Your task to perform on an android device: Add Richard's email address, Richardwegnar@gmail.com, to his Contact on the Contacts app.
Image 0: 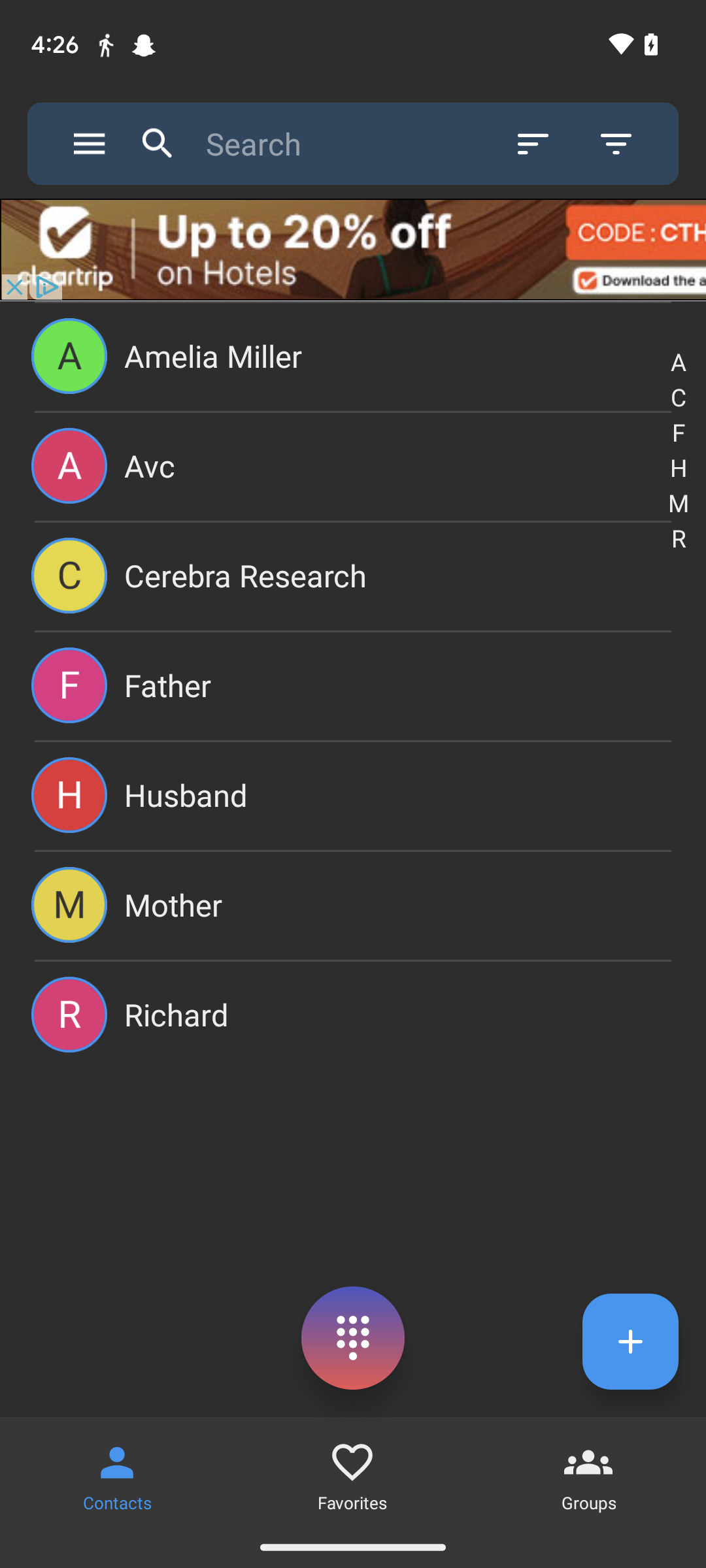
Click on the contact name Richard.
Step 0: click (394, 1014)
Image 1: 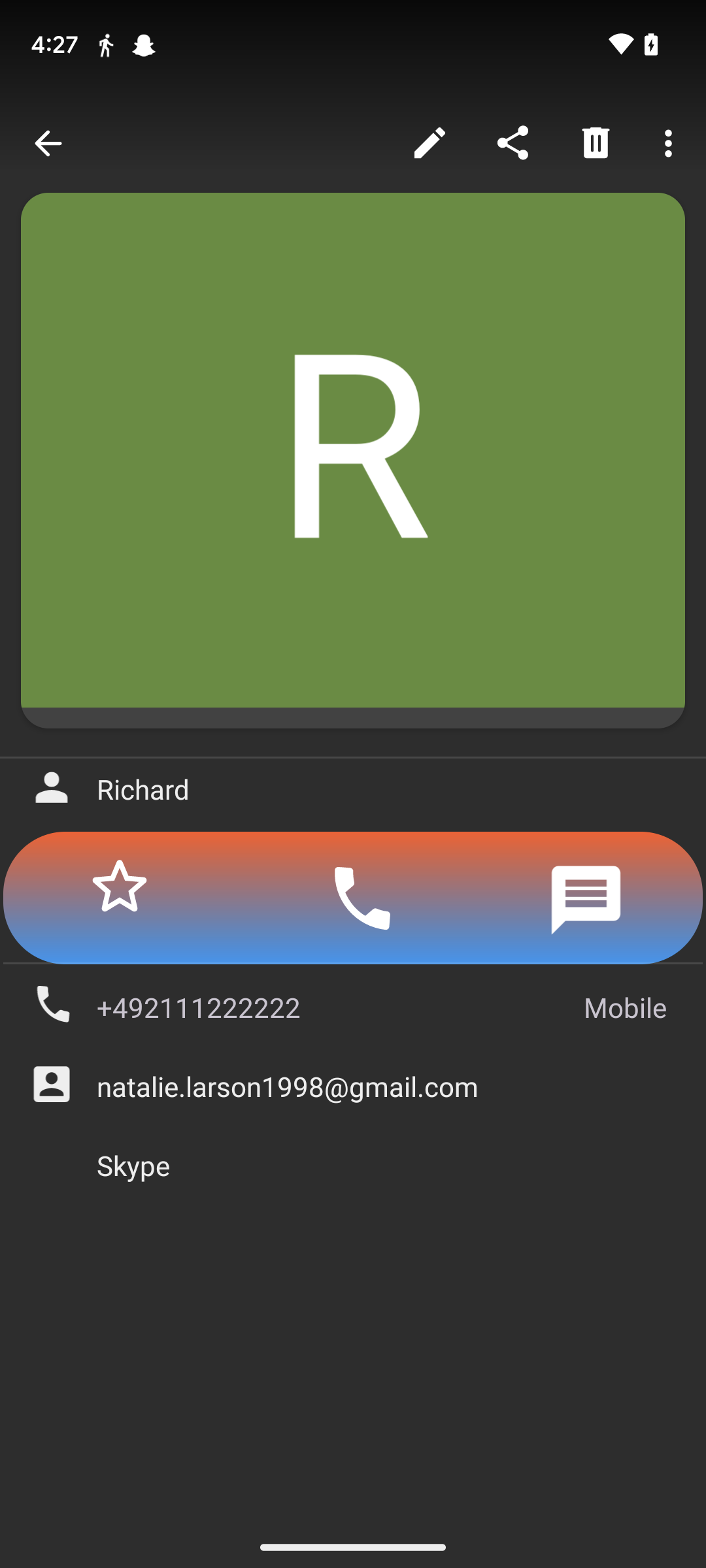
Click on the edit icon at the top of the screen.
Step 1: click (429, 142)
Image 2: 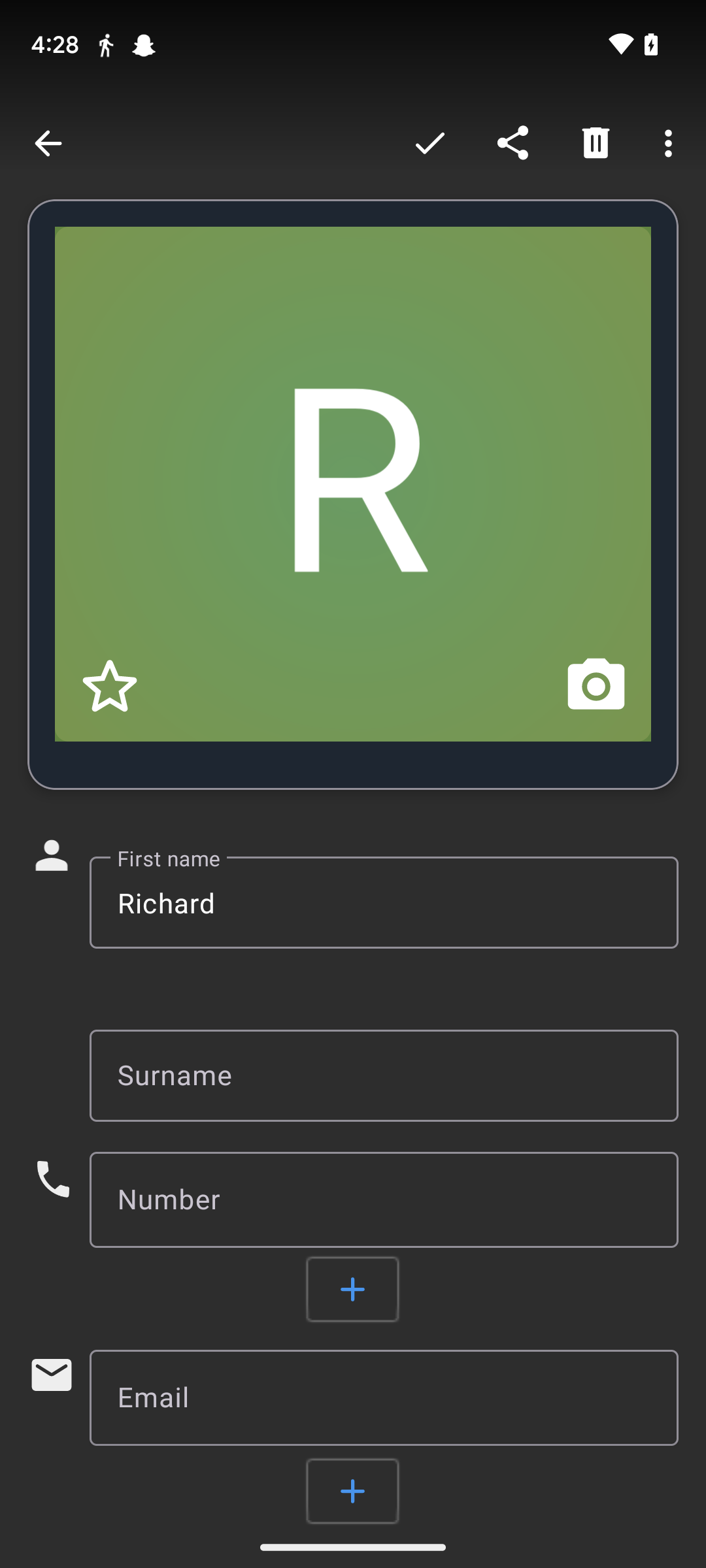
Click on the edit icon at the top of the screen.
Step 2: wait
Image 3: 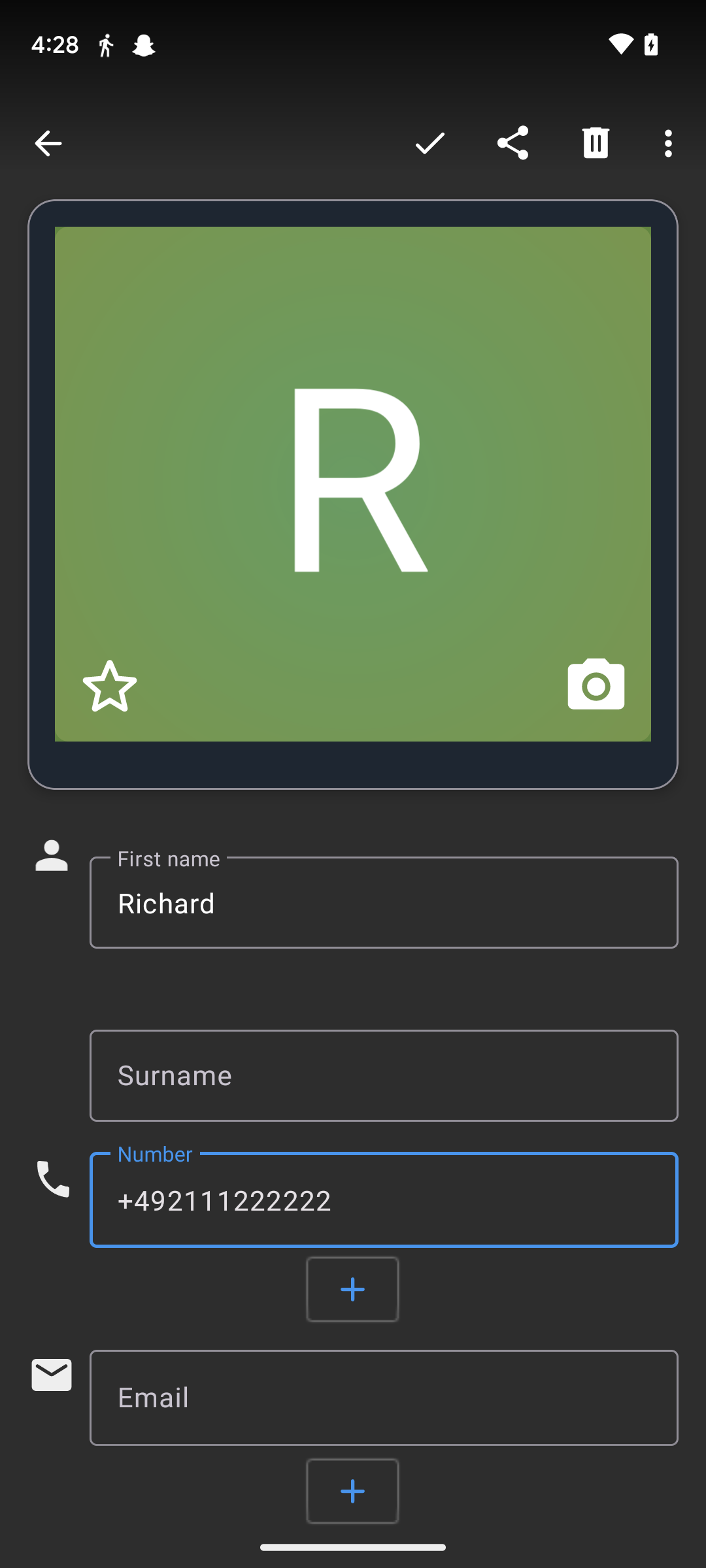
Click on the Email tab.
Step 3: click (384, 1397)
Image 4: 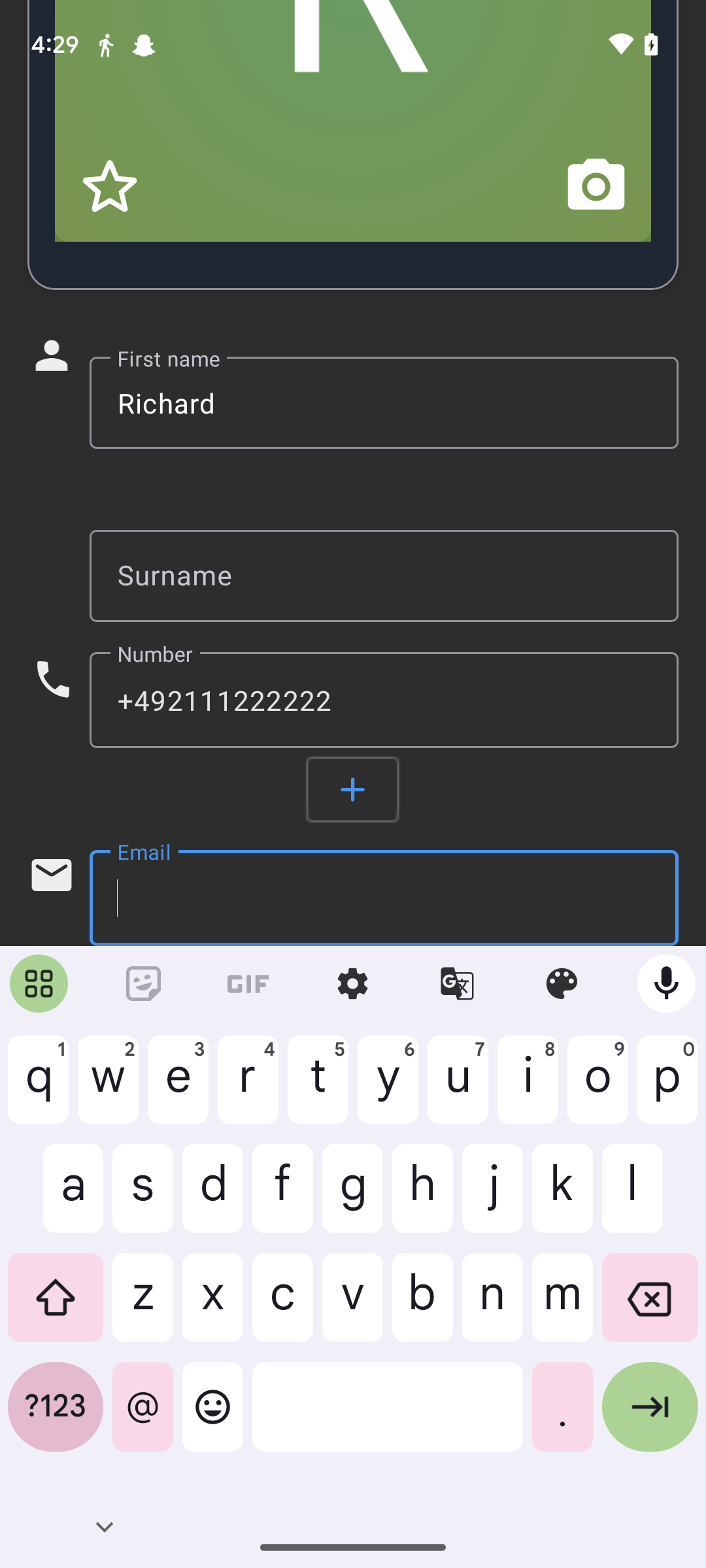
Type in Richardwegnar@gmail.com.
Step 4: type "Richardwegnar@gmail.com"
Image 5: 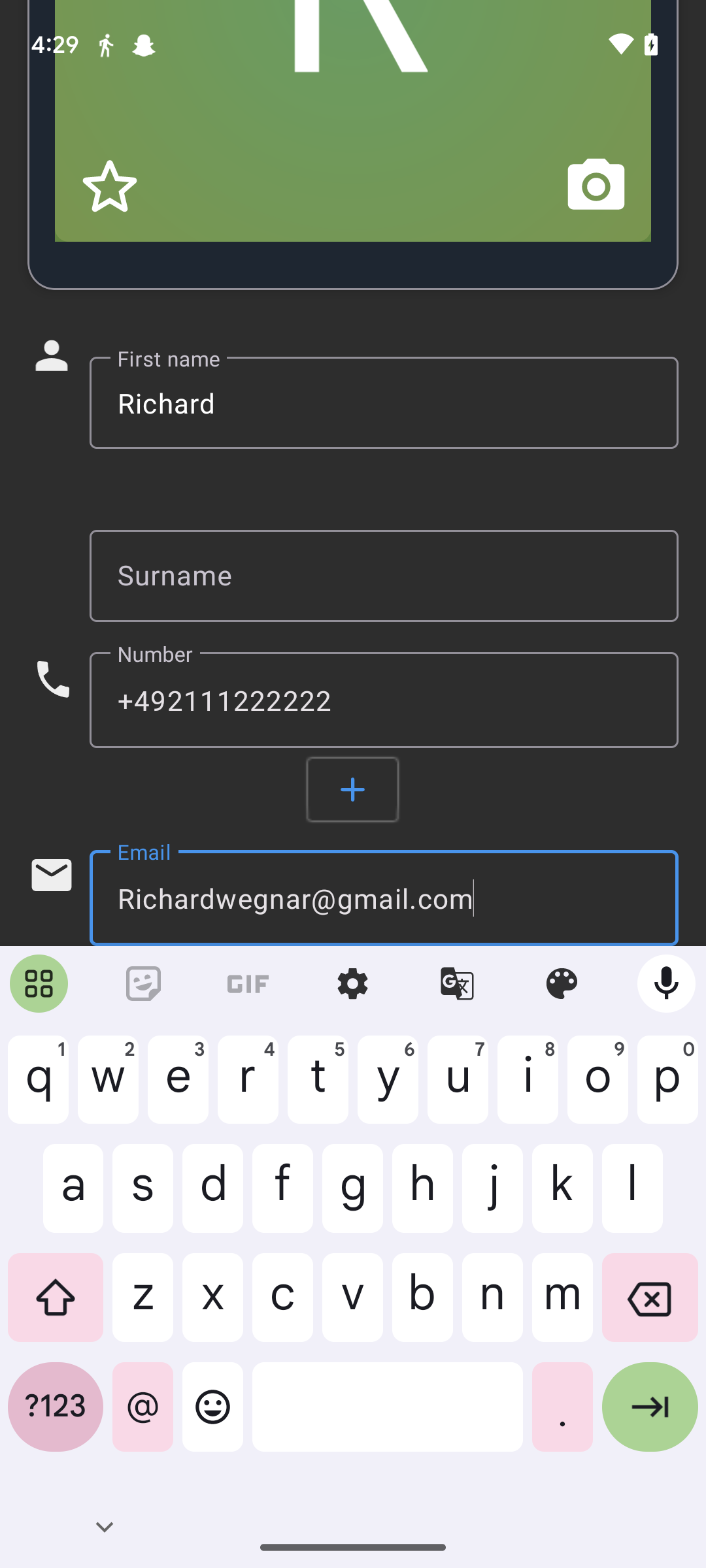
Go back.
Step 5: press back button
Image 6: 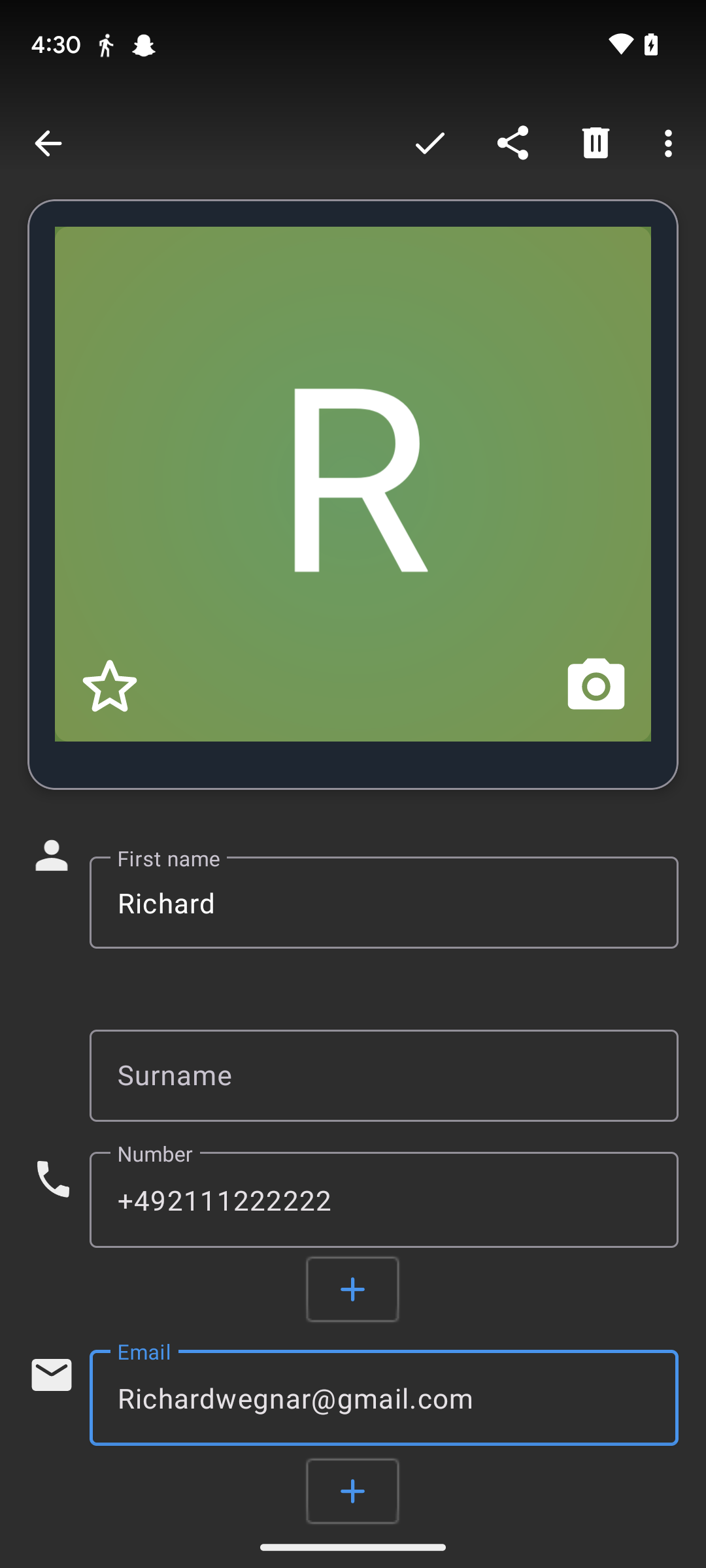
Click on the tick icon at the top of the screen.
Step 6: click (429, 142)